Your task to perform on an android device: I need to buy groceries from the market, so I don't want to forget that. Create a reminder for tomorrow, September 27, at 7 p.m. with the title grocery and description of rice, meat, and fruits in the Reminder app.
Image 0: 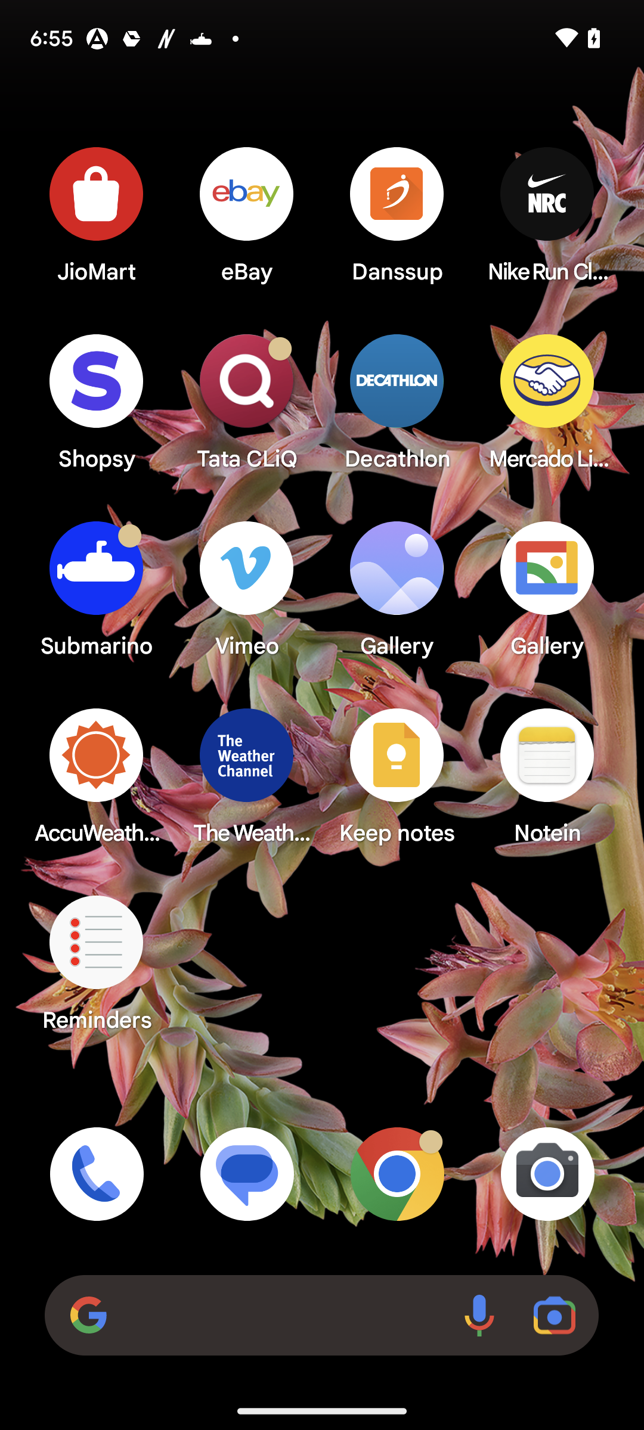
Open Reminder App
Step 0: open app "Reminder"
Image 1: 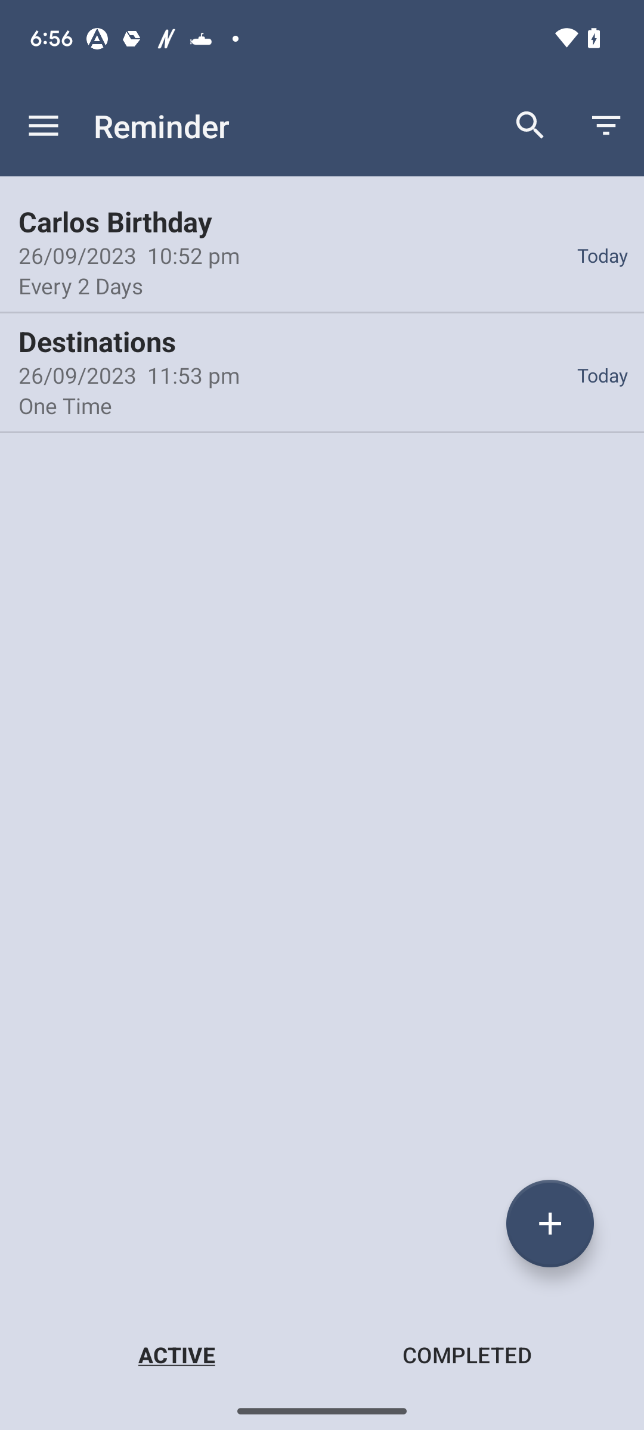
Click on the + icon at the bottom right corner of the screen
Step 1: click (550, 1223)
Image 3: 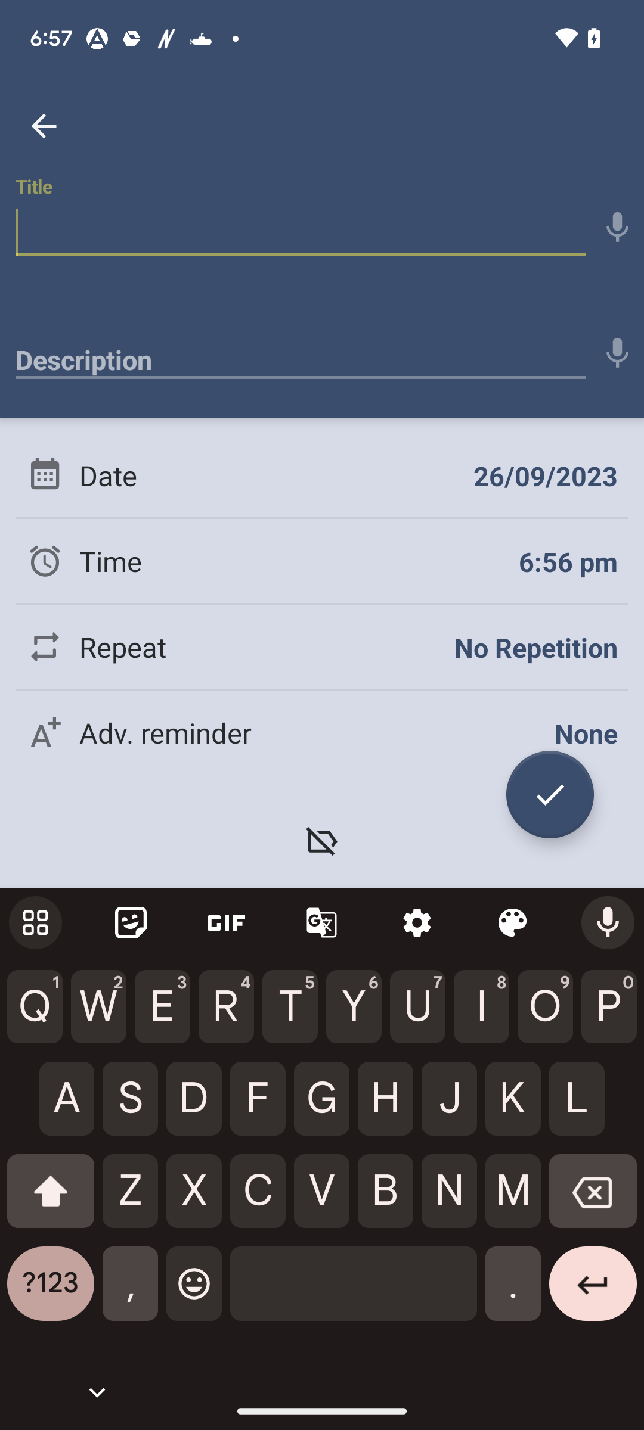
Add title as Grocery
Step 3: type "Grocery"
Image 4: 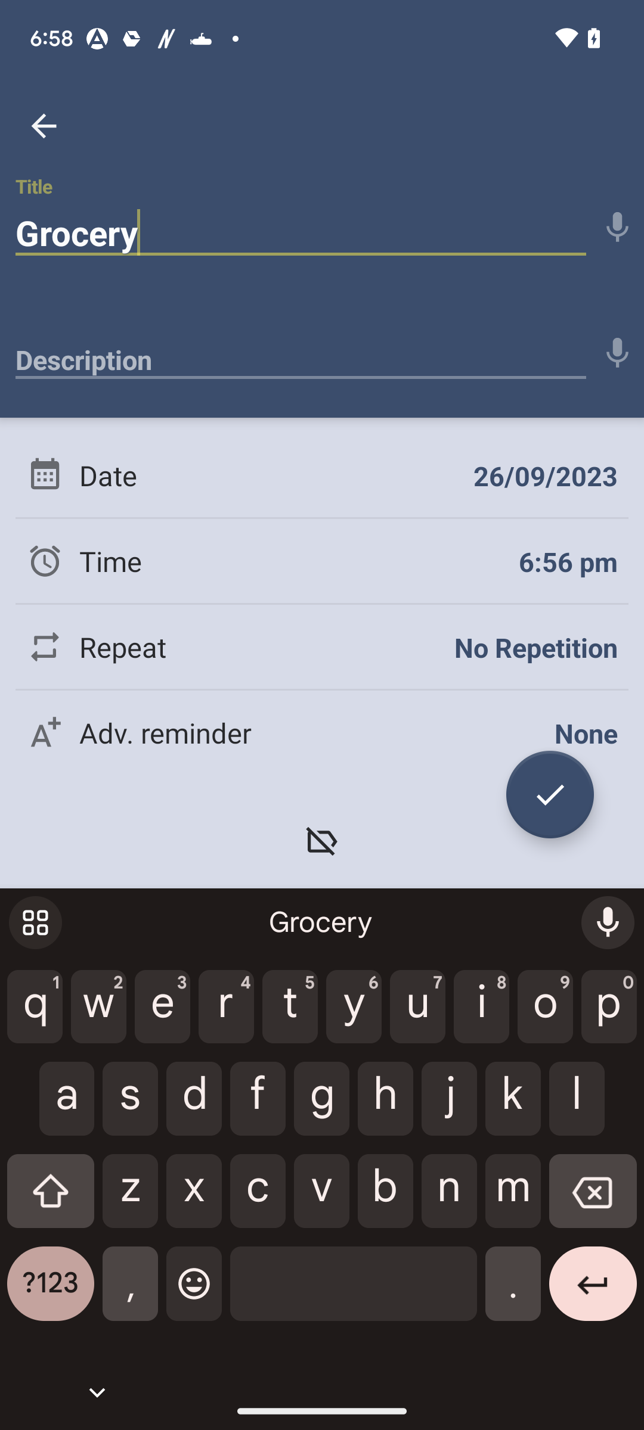
go to the description bar
Step 4: click (301, 353)
Image 6: 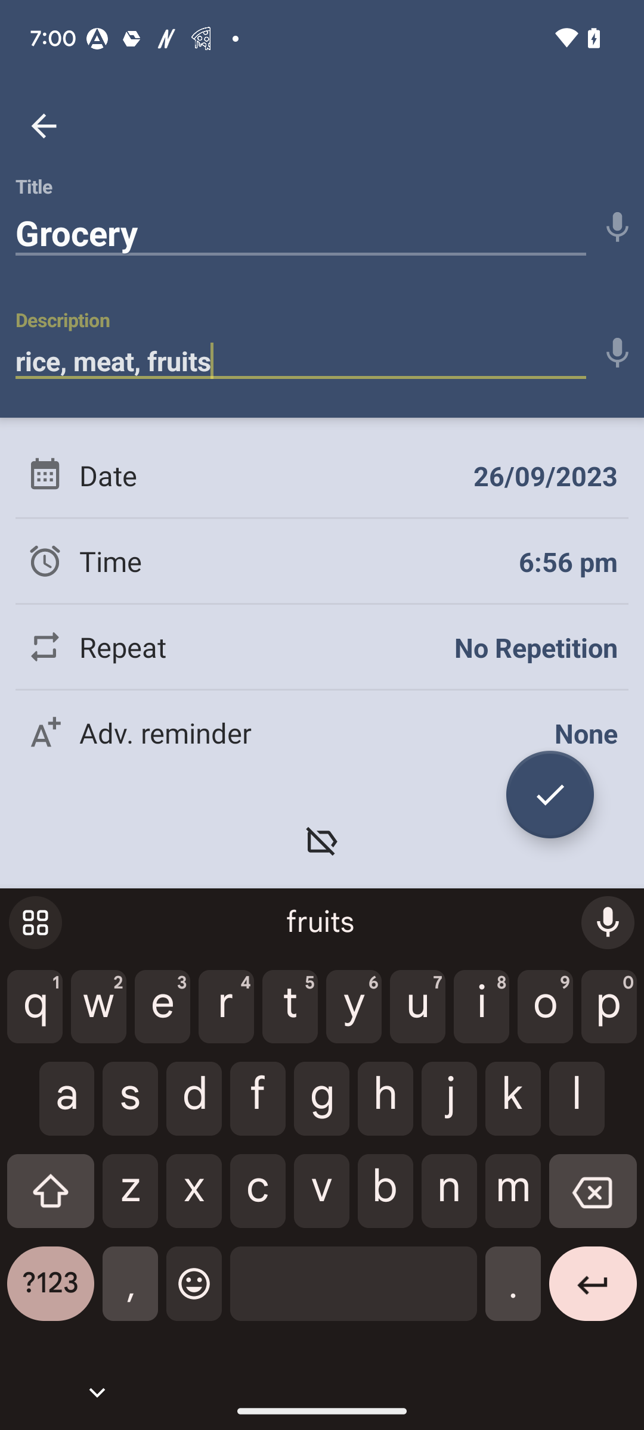
Click on the Date option
Step 6: click (546, 475)
Image 7: 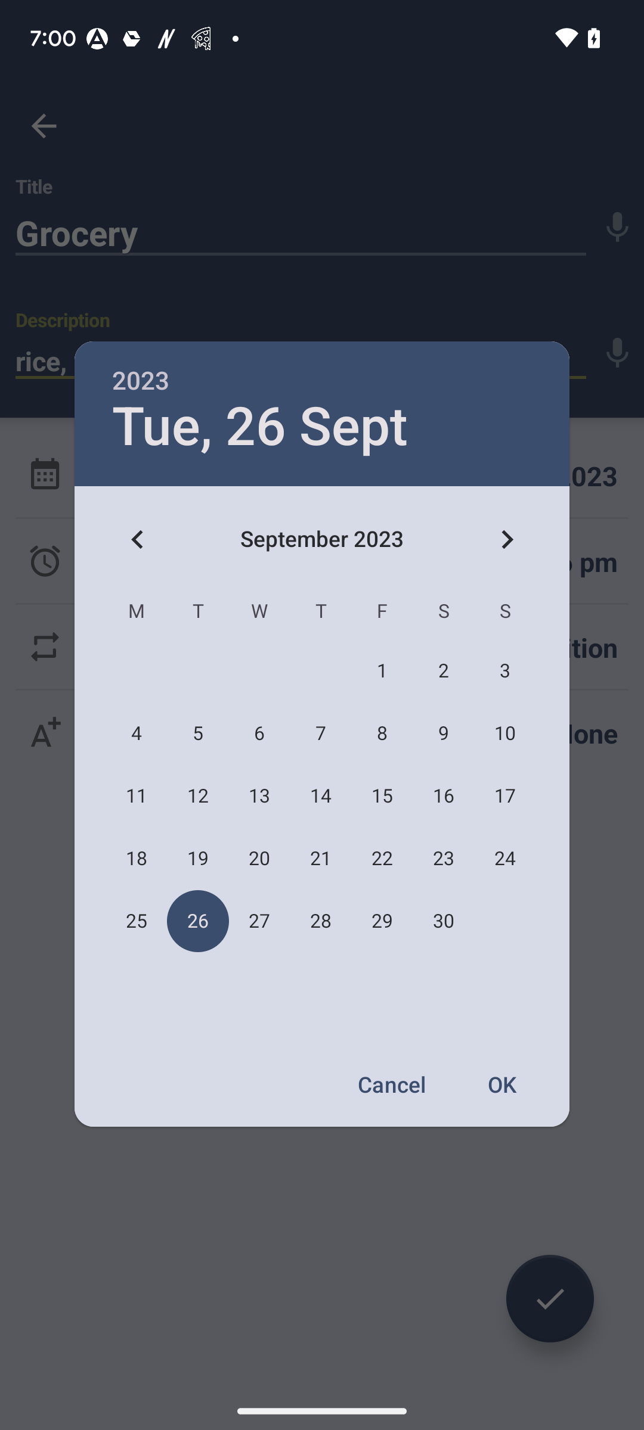
select date as 27 September
Step 7: click (259, 921)
Image 8: 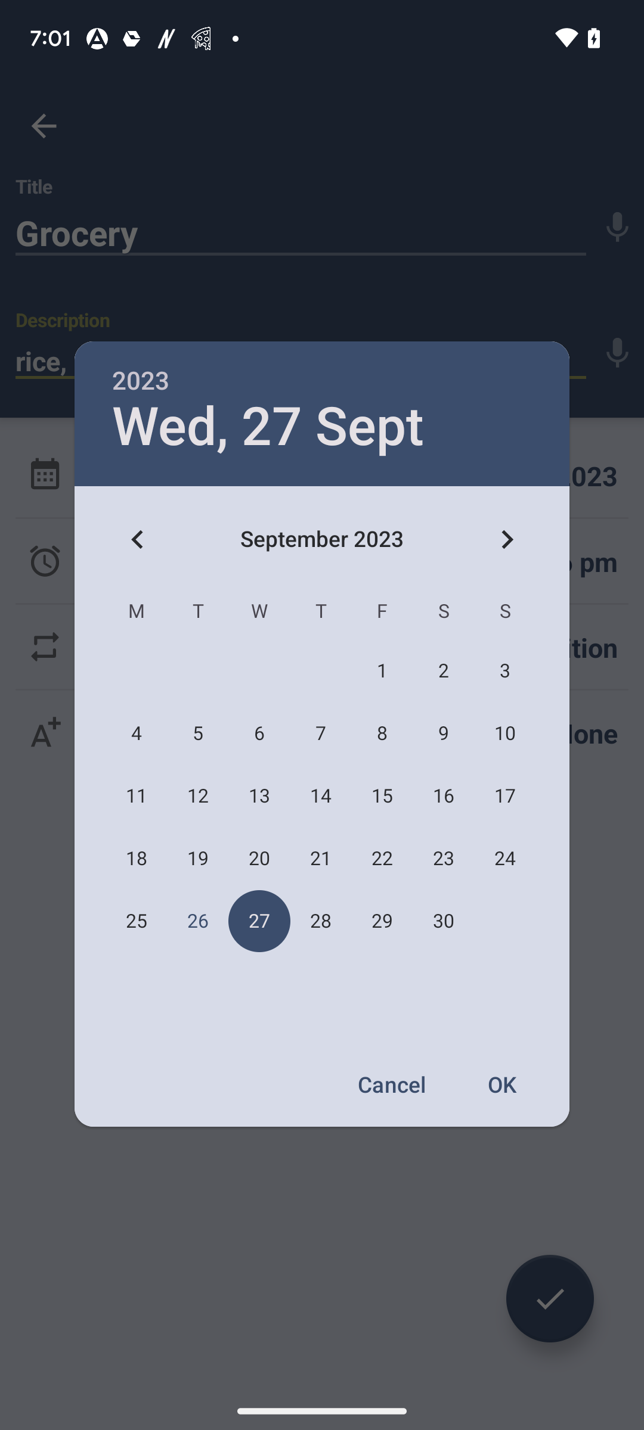
click on OK
Step 8: click (503, 1084)
Image 9: 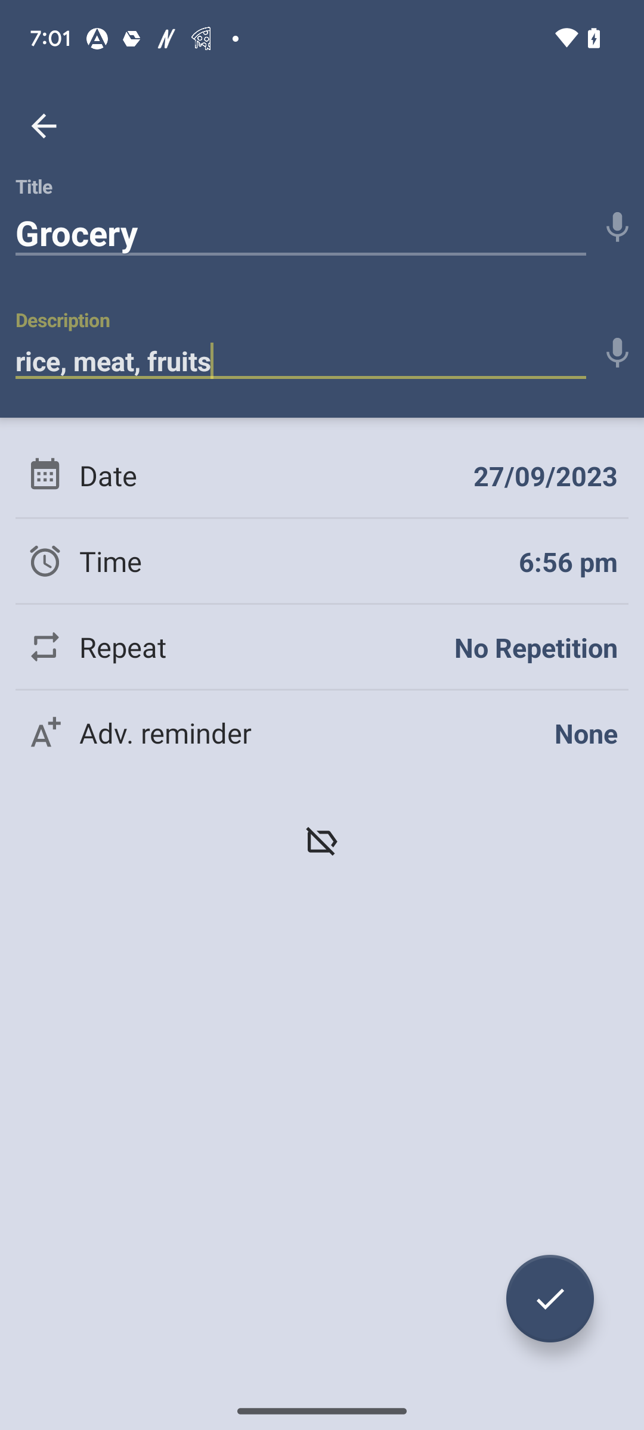
go to the time section
Step 9: click (568, 561)
Image 10: 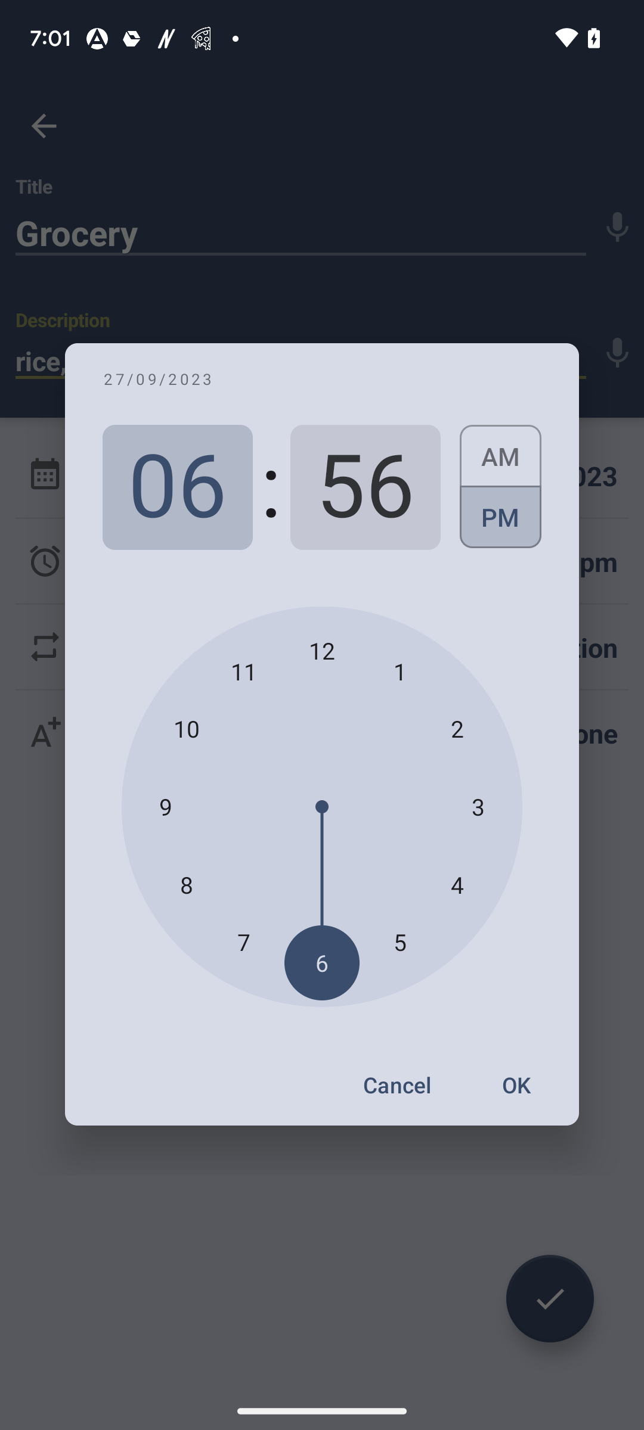
select time to 7
Step 10: click (244, 941)
Image 11: 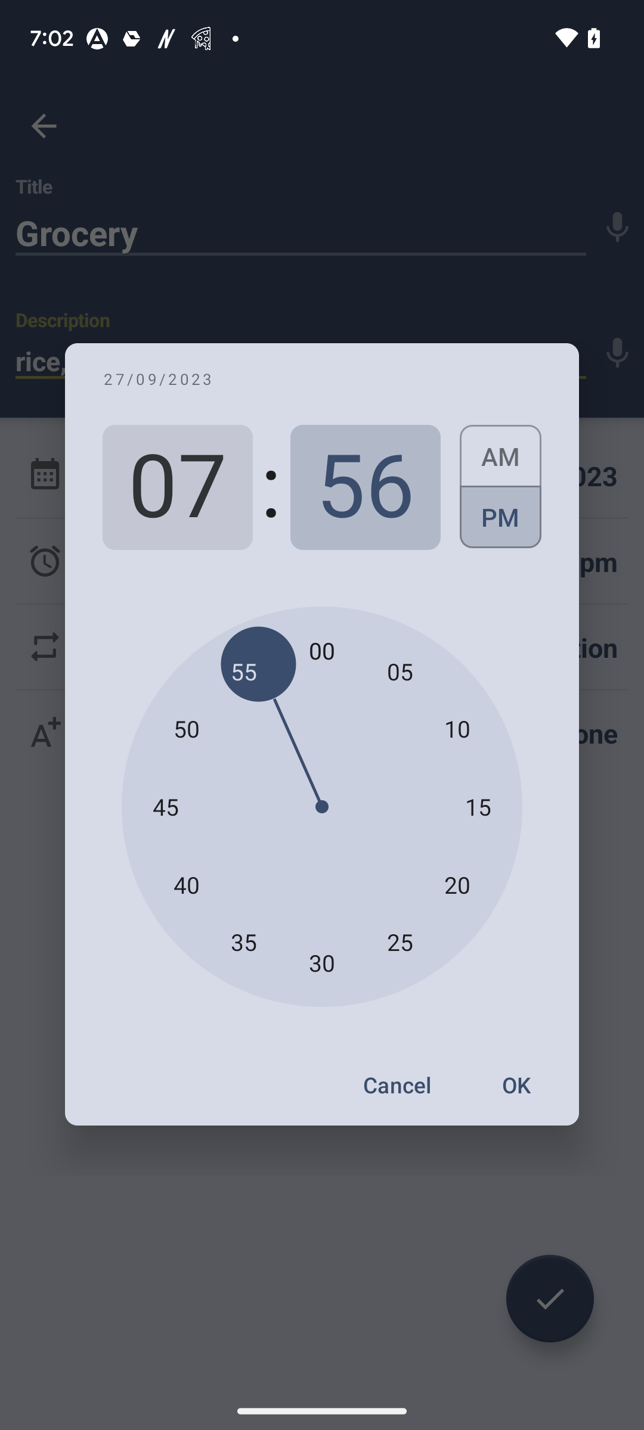
select minutes to 00
Step 11: click (322, 650)
Image 12: 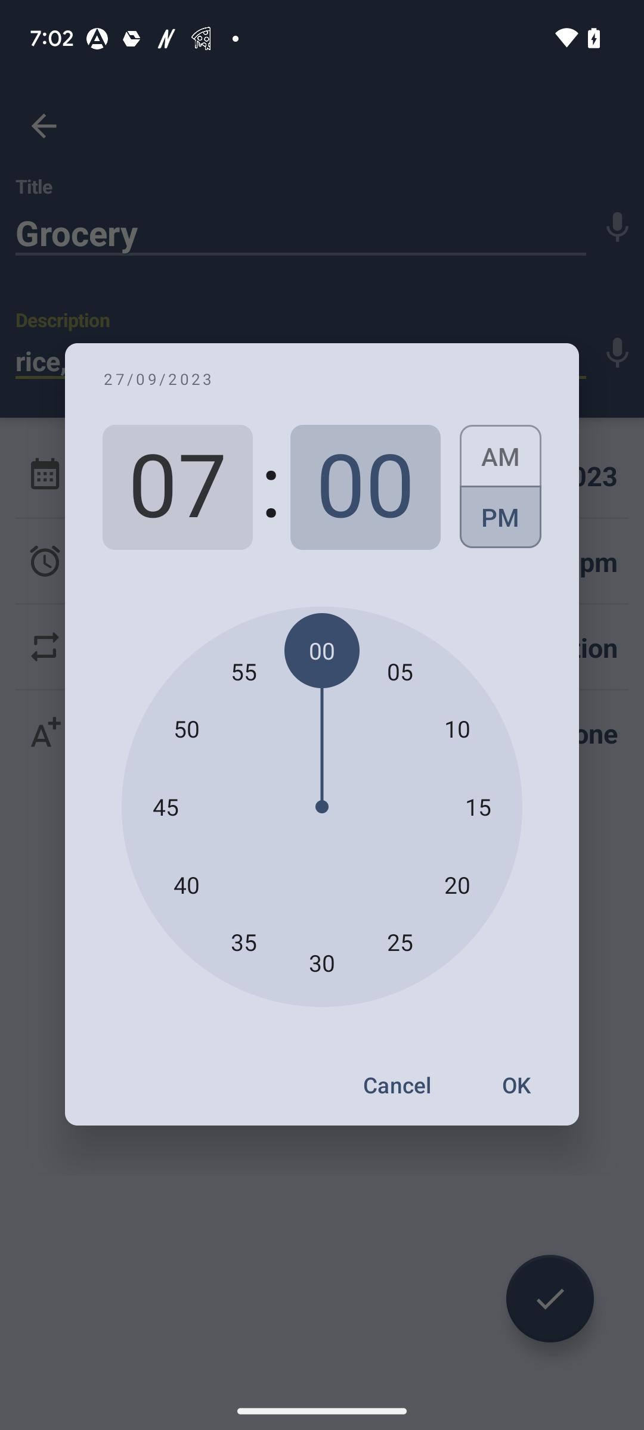
click on OK
Step 12: click (516, 1085)
Image 13: 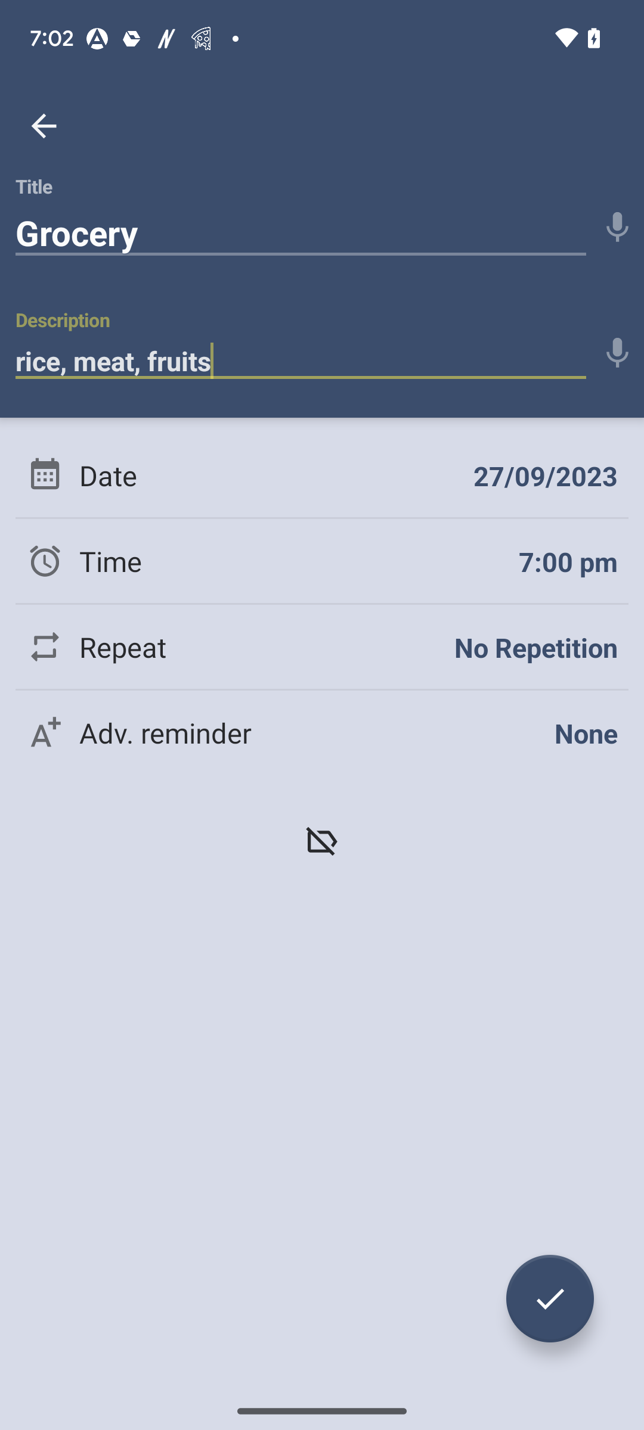
Click on tick icon on the bottom right corner of the screen
Step 13: click (550, 1298)